Your task to perform on an android device: Open the Alarm Clock Beyond app and delete the 9:25 AM alarm.
Image 0: 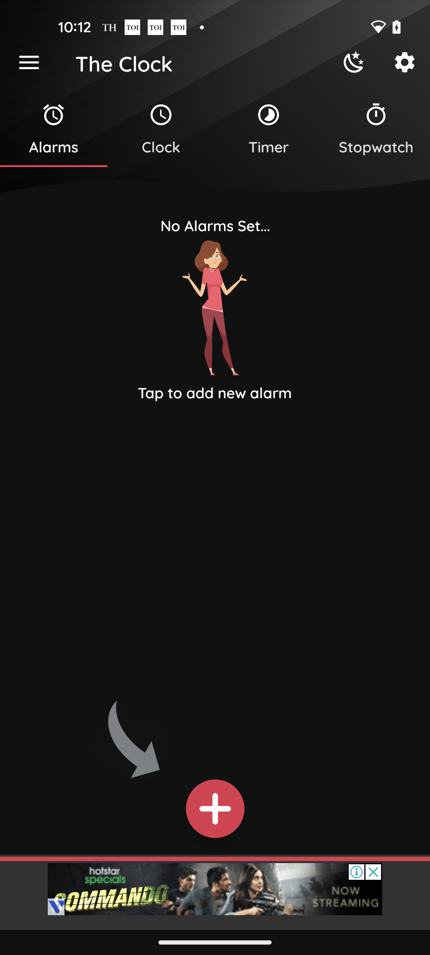
Open the Alarm Clock Beyond app
Step 0: open app "Alarm Clock Beyond"
Image 1: 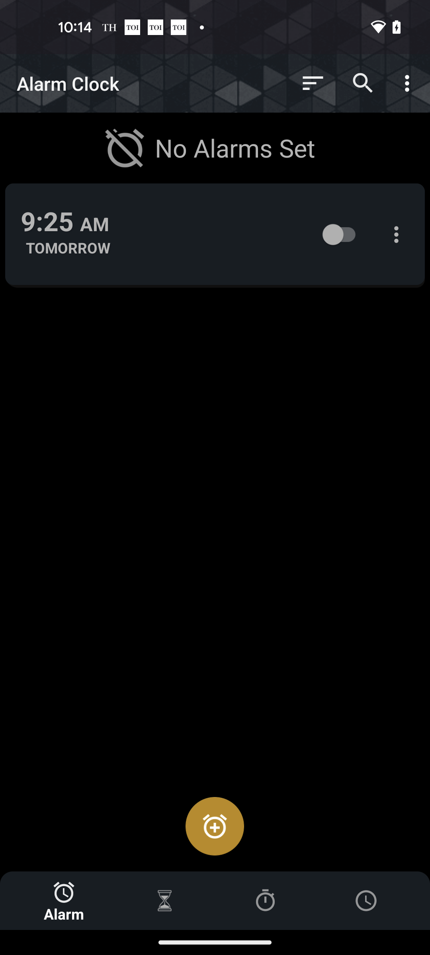
Click on the three dots of the 9:25 AM alarm
Step 1: click (399, 236)
Image 2: 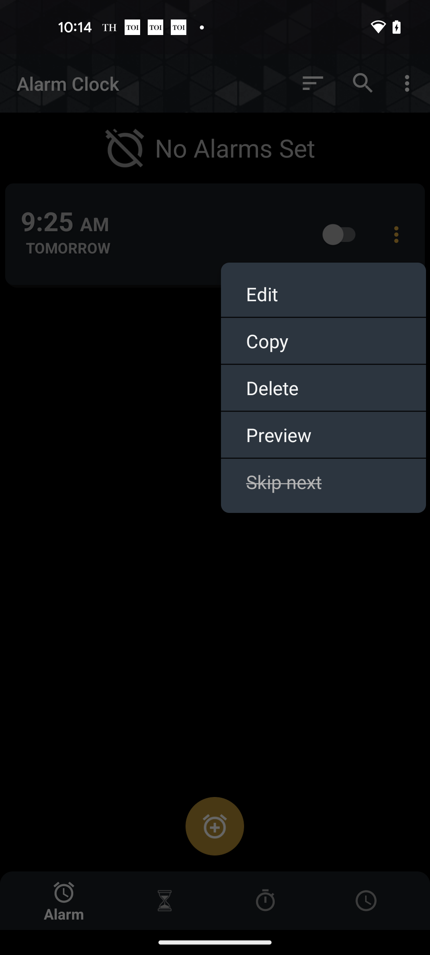
Click on the Delete option
Step 2: click (331, 388)
Image 3: 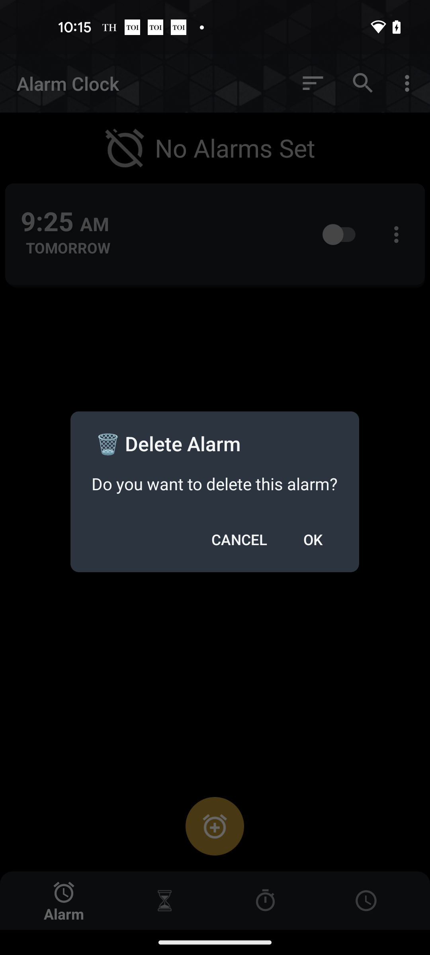
Click on the OK button
Step 3: click (313, 539)